Your task to perform on an android device:  Open Alibaba.com app, Read the review of Alibaba.com app, Find Modern outdoor leisure tables and chairs Courtyard Bar hotel Balcony Restaurant Bar High Chair Furniture
Image 0: 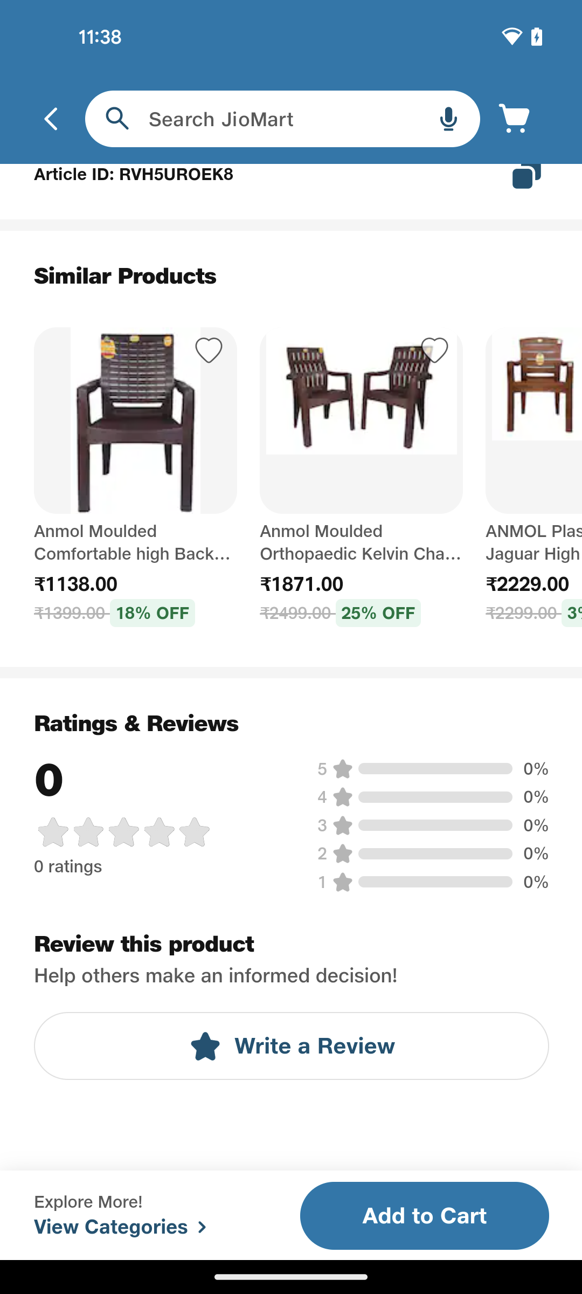
Open Alibab.com app
Step 0: open app "Alibaba.com"
Image 1: 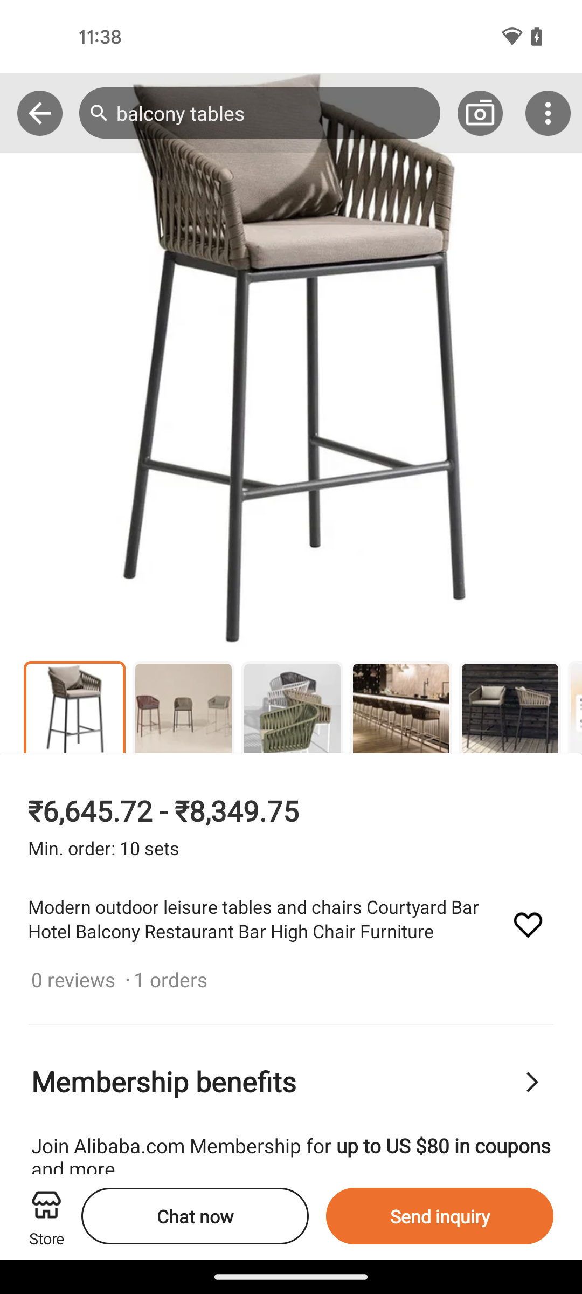
Scroll down to view reviews
Step 1: scroll down
Image 2: 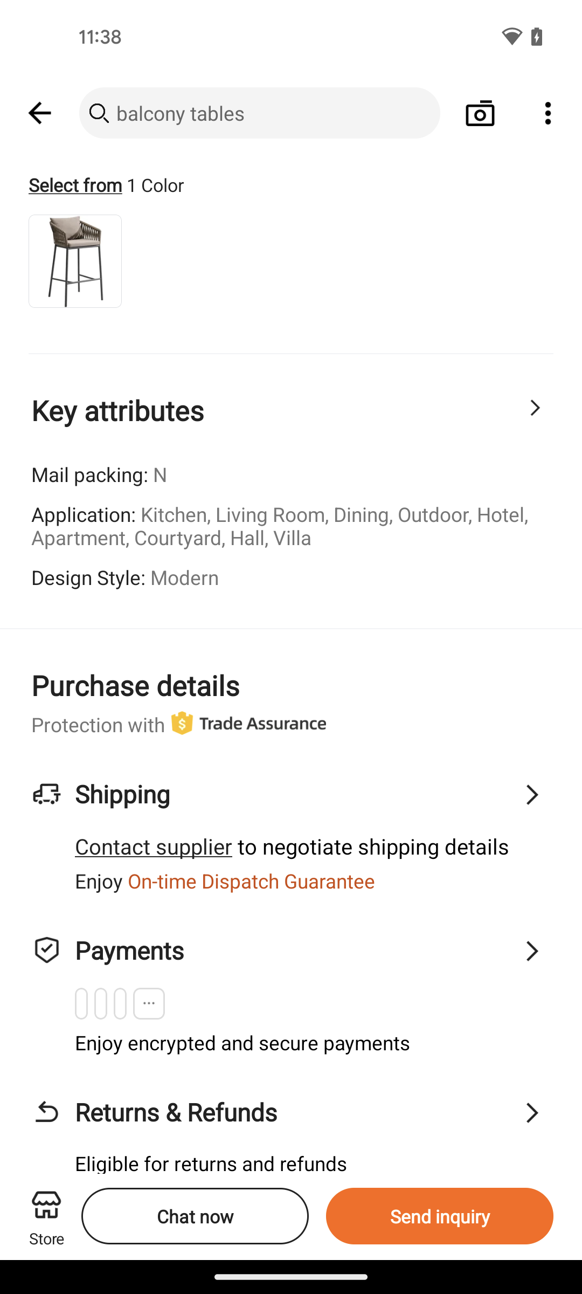
Scroll down to view reviews
Step 2: scroll down
Image 3: 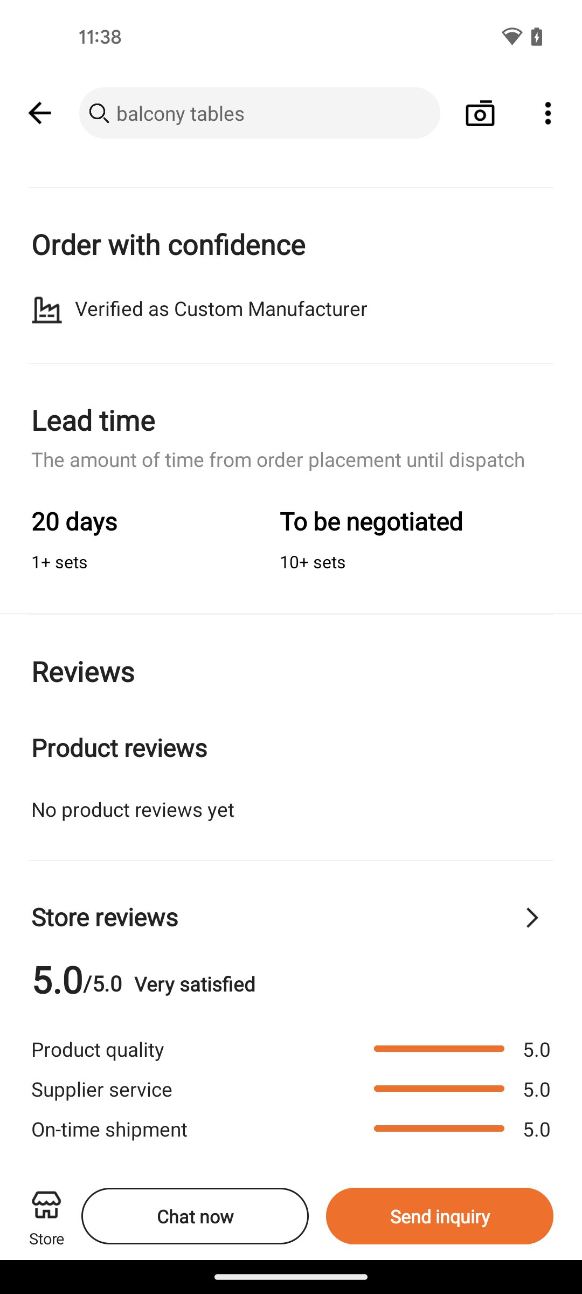
Scroll down to view reviews
Step 3: scroll down
Image 4: 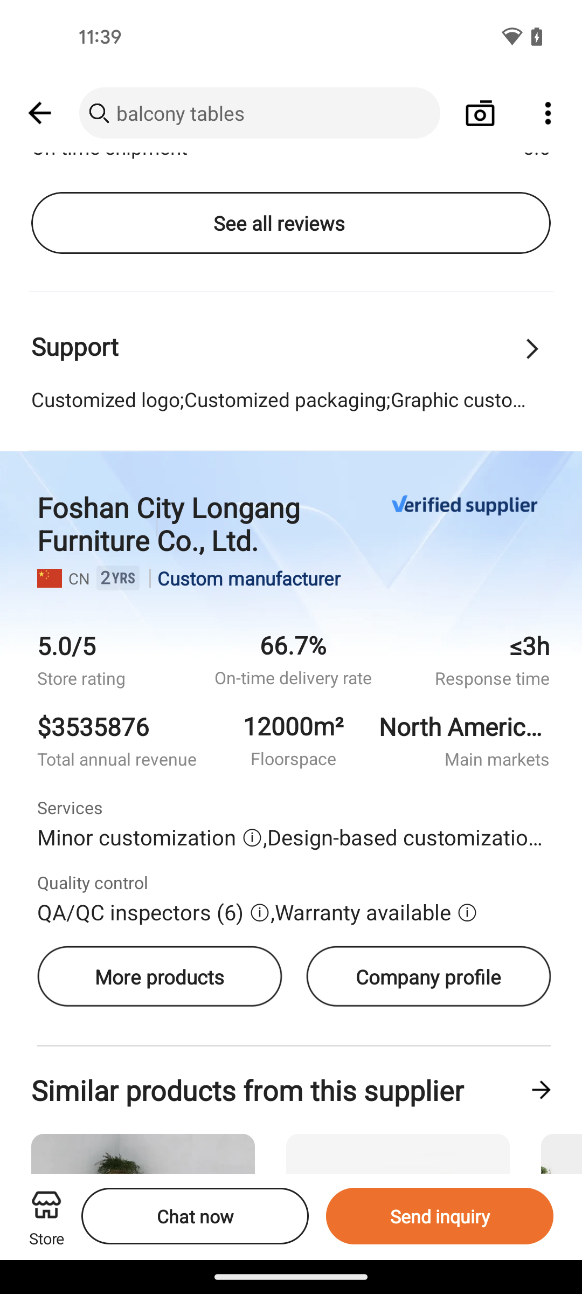
Click on the See all reviews button
Step 4: click (279, 223)
Image 5: 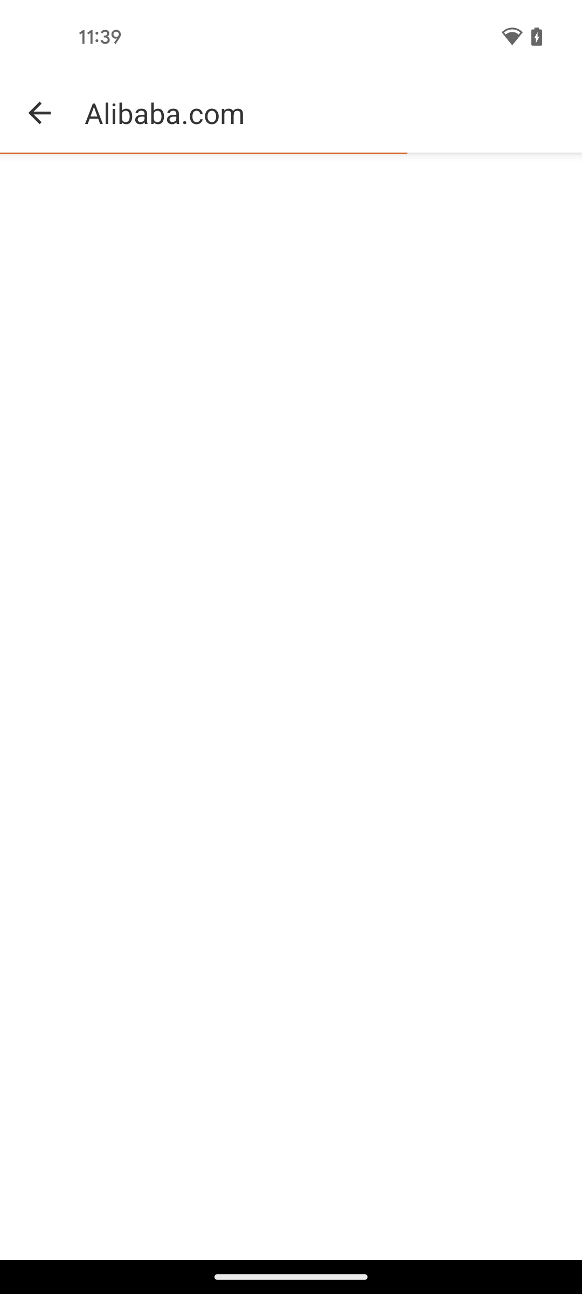
Click on the See all reviews button
Step 5: wait
Image 6: 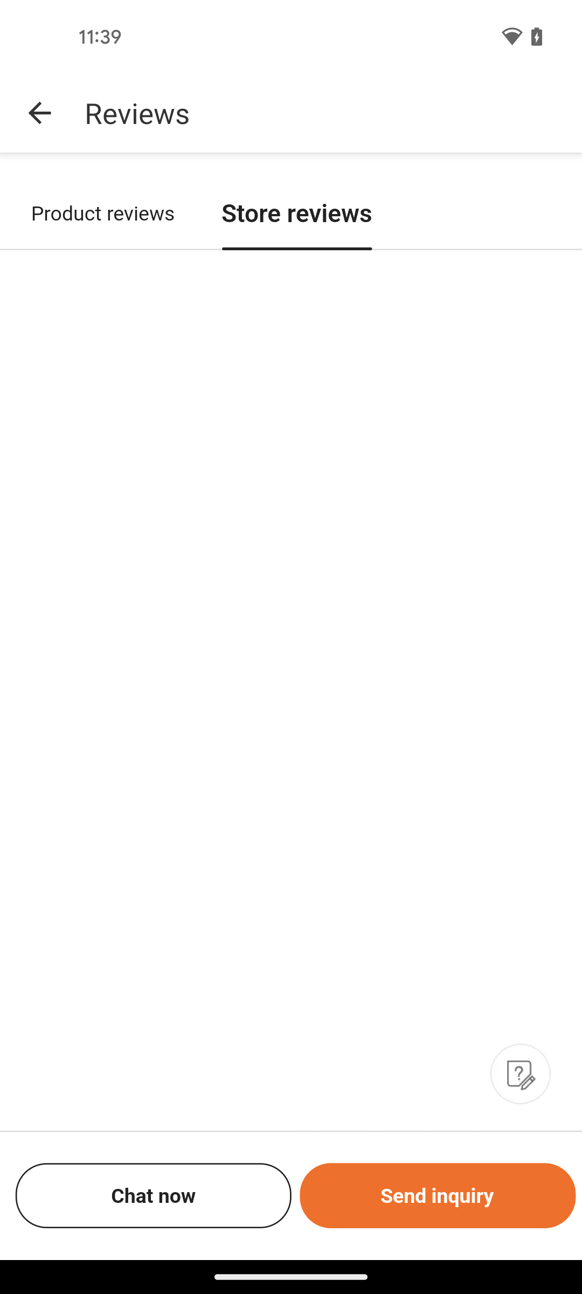
Click on the product reviews section
Step 6: click (102, 212)